Your task to perform on an android device: I want to view the KLM Royal Dutch Airlines and the timing between 06:15 am to 07:55 am.This is the best time to go there because I will be free after this time to explore beautiful Paris
Image 0: 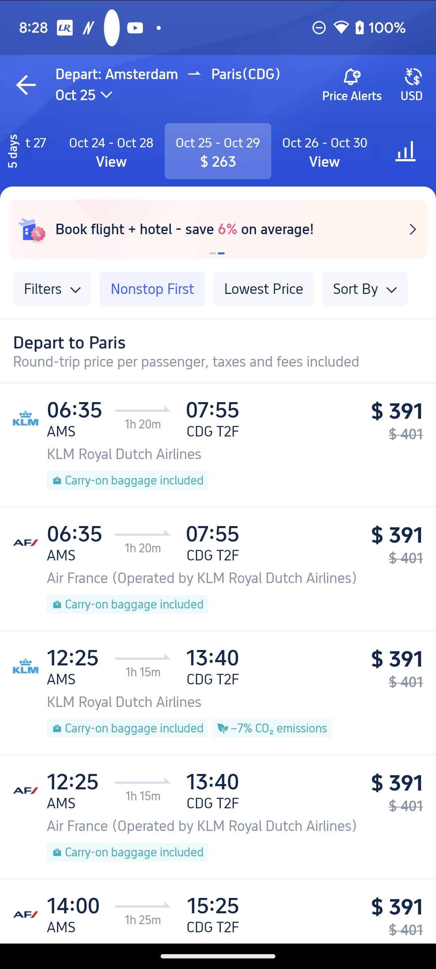
Click on the 06:35 to 07:55 option 
Step 0: click (218, 445)